Your task to perform on an android device: In the realtor.com app, see the details for the 2-bedroom house at 70 W 37th St., New York, 10018.
Image 1: 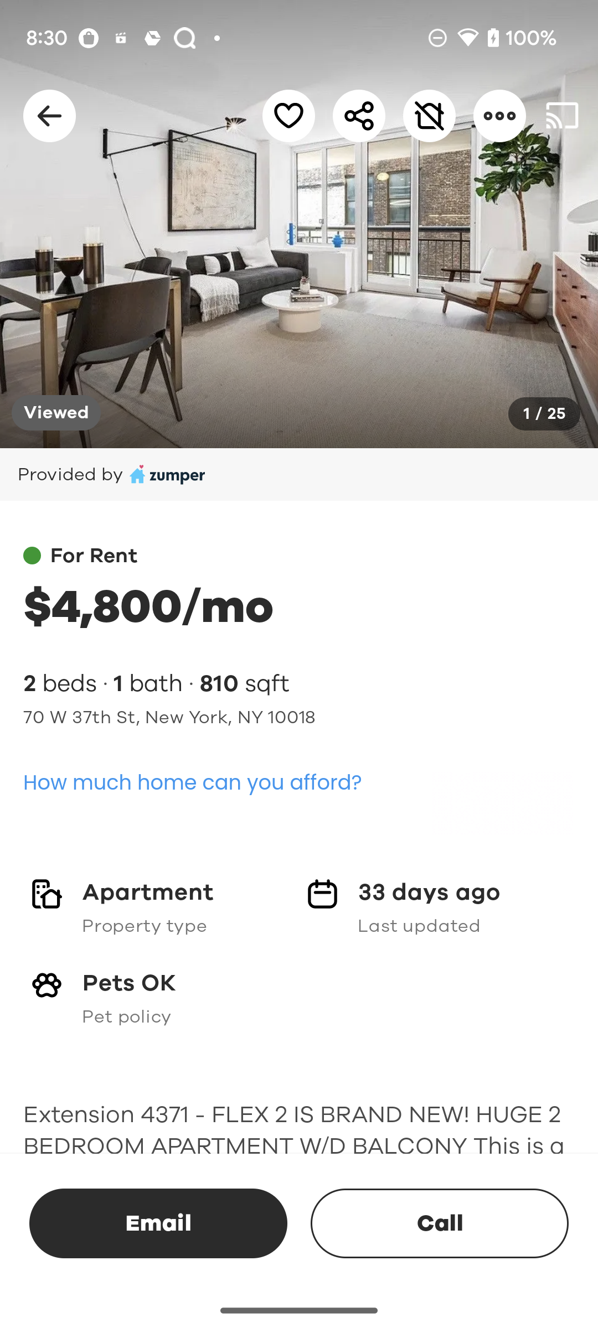
swipe up to see all details
Step 1: scroll down
Image 2: 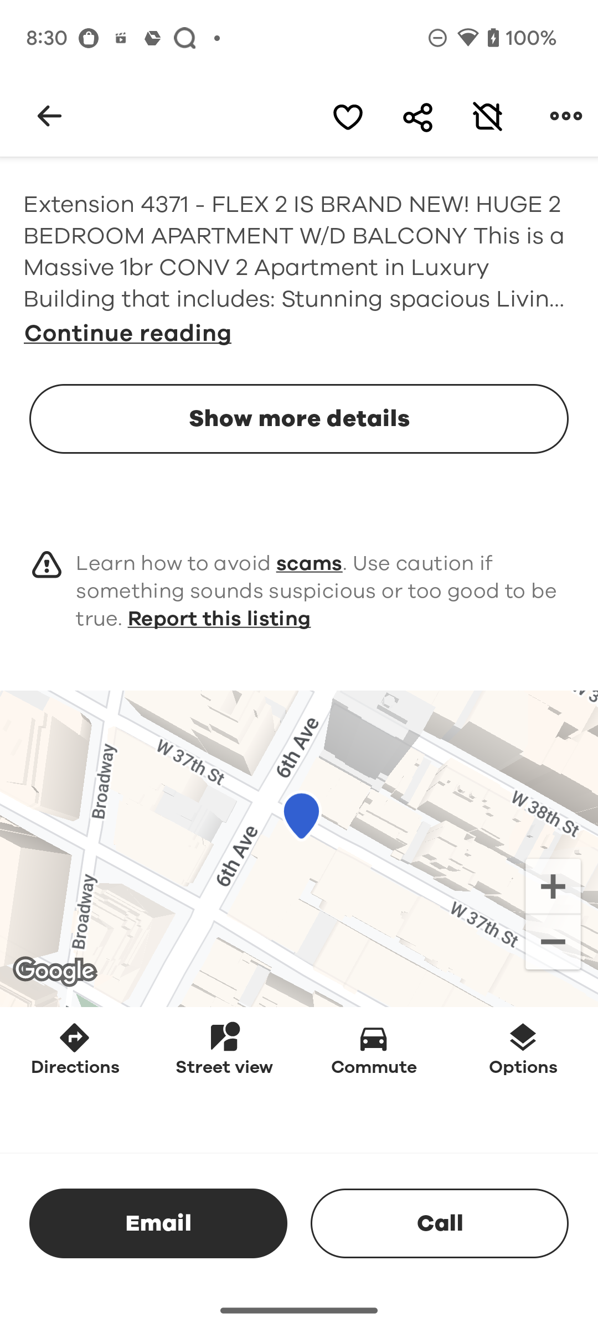
swipe up to see all details
Step 2: scroll down